Your task to perform on an android device: Utilize the Snapdeal app to evaluate the costs of More items like Aldeco 9 Pieces full Hex Allen Key Kit Bolt Spanner.
Image 0: 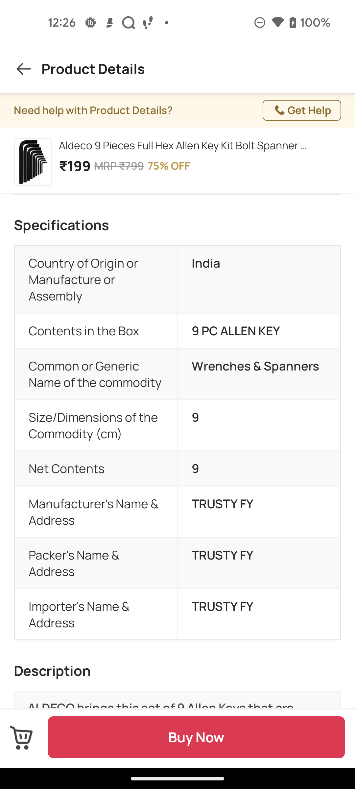
Go back to the previous page
Step 0: press back button
Image 1: 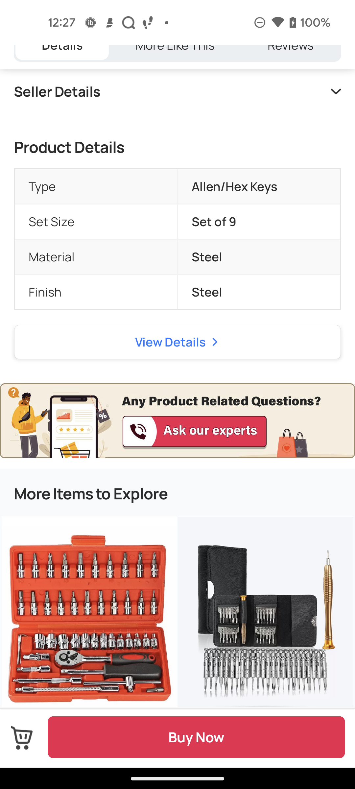
Click on more items to explore to see similar products
Step 1: click (96, 493)
Image 2: 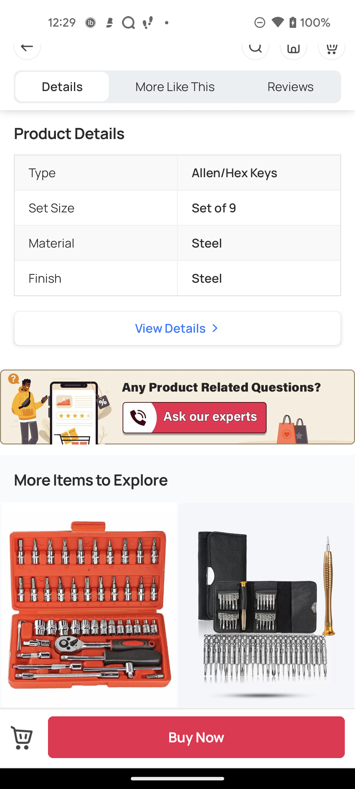
Swipe left to see slimar products
Step 2: scroll right